Your task to perform on an android device: How can I save my son's drawing to my device from the Sketchbook app?
Image 0: 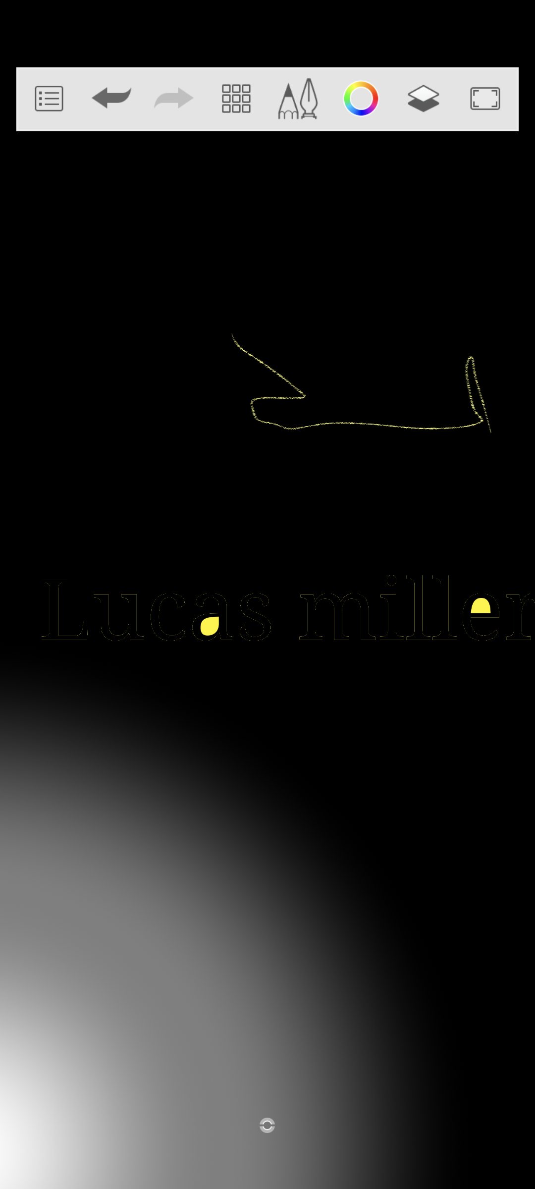
Click on the menu icon at the top left corner.
Step 0: click (43, 102)
Image 1: 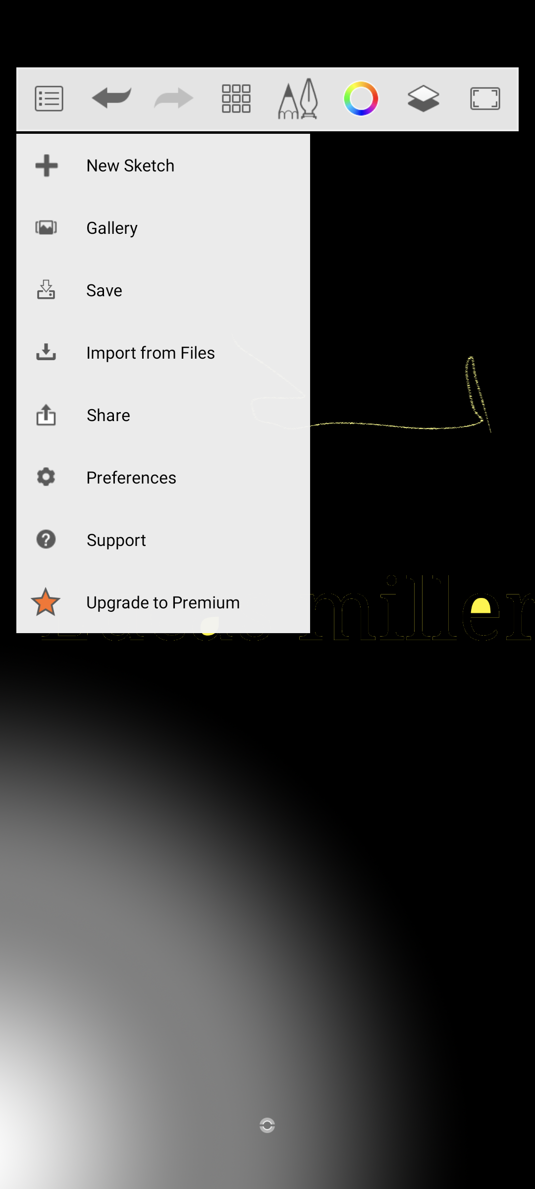
Click on the tab save.
Step 1: click (147, 298)
Image 2: 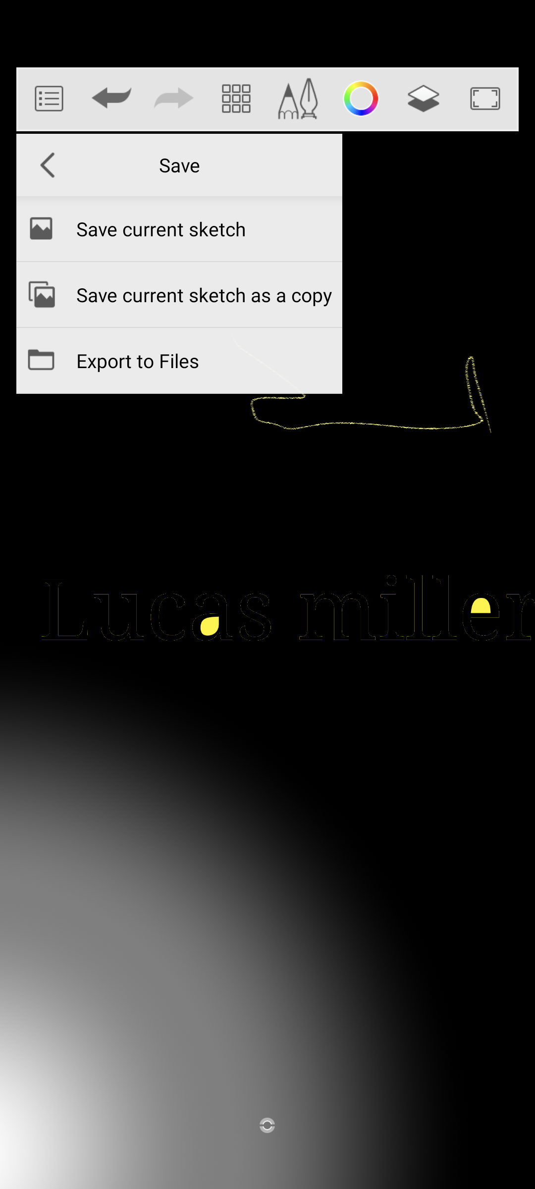
Click on the tab "Save current sketch"
Step 2: click (232, 242)